Your task to perform on an android device: Open Flipkart app, Compare price of the CELLBELL Desire C104 Mid Black Adjustable Comfortable Ergonomic office Chair | Fabric, Mesh Office Executive Chair ( Black, Knock Down) from the different retailer
Image 0: 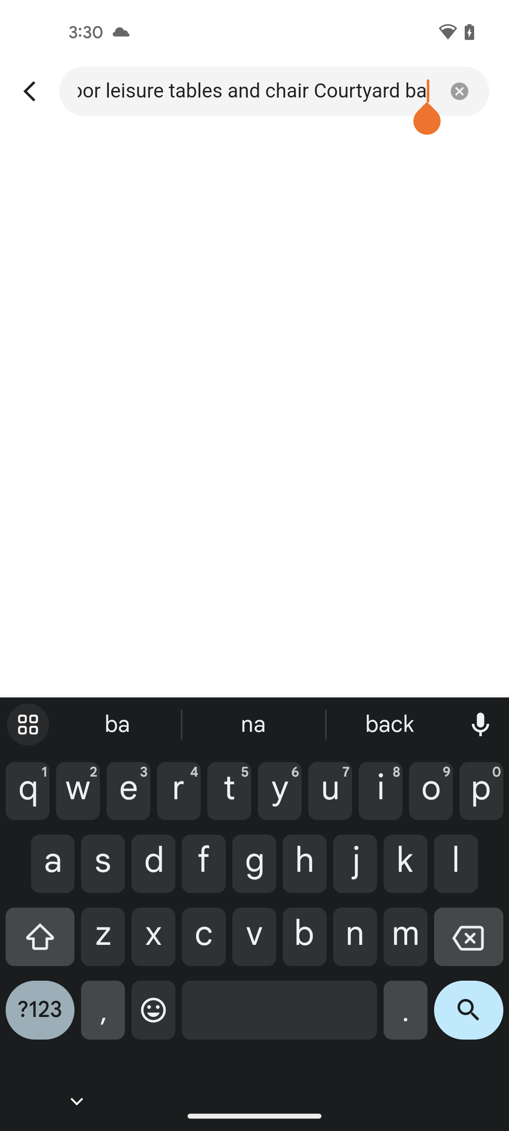
open Flipkart app
Step 0: open app "Flipkart"
Image 1: 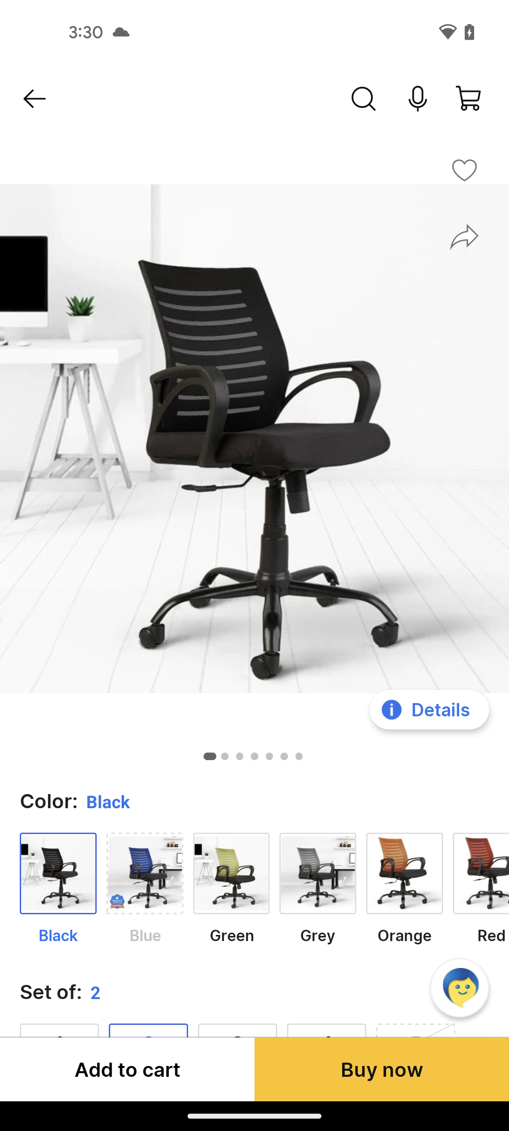
Scroll down to view sellers details
Step 1: scroll down
Image 2: 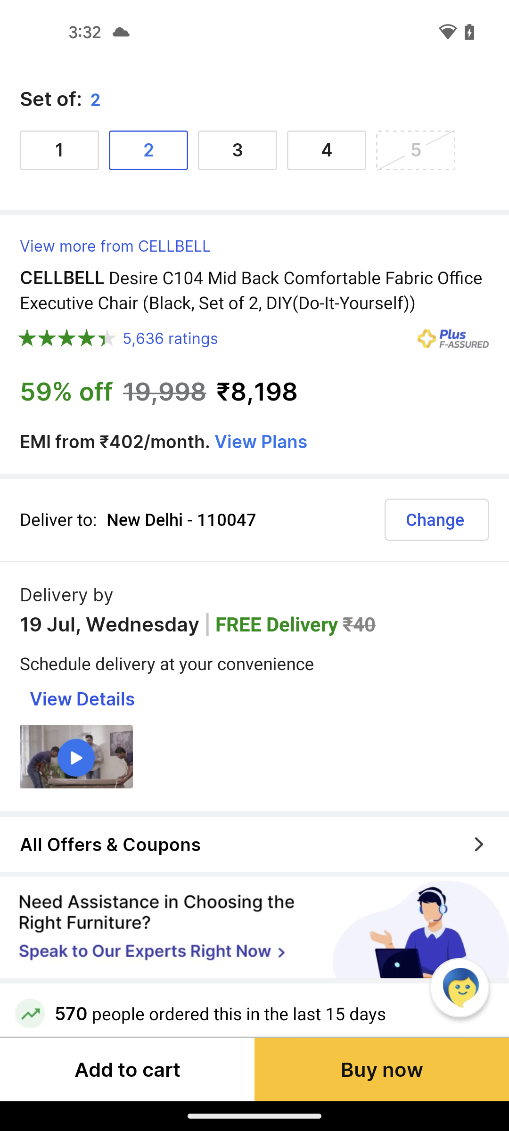
Scroll down to view sellers details
Step 2: scroll down
Image 3: 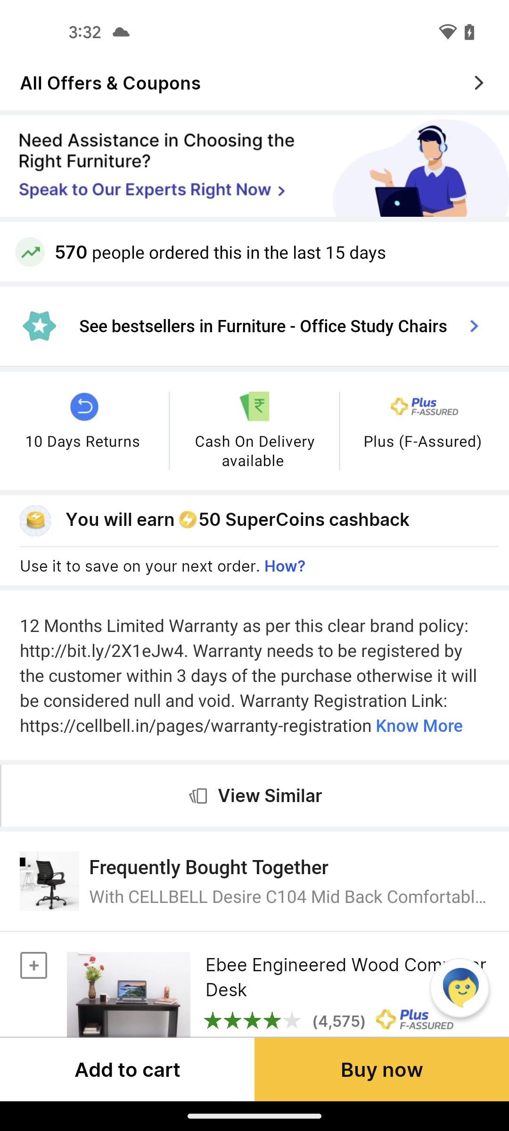
Scroll down to view sellers details
Step 3: scroll down
Image 4: 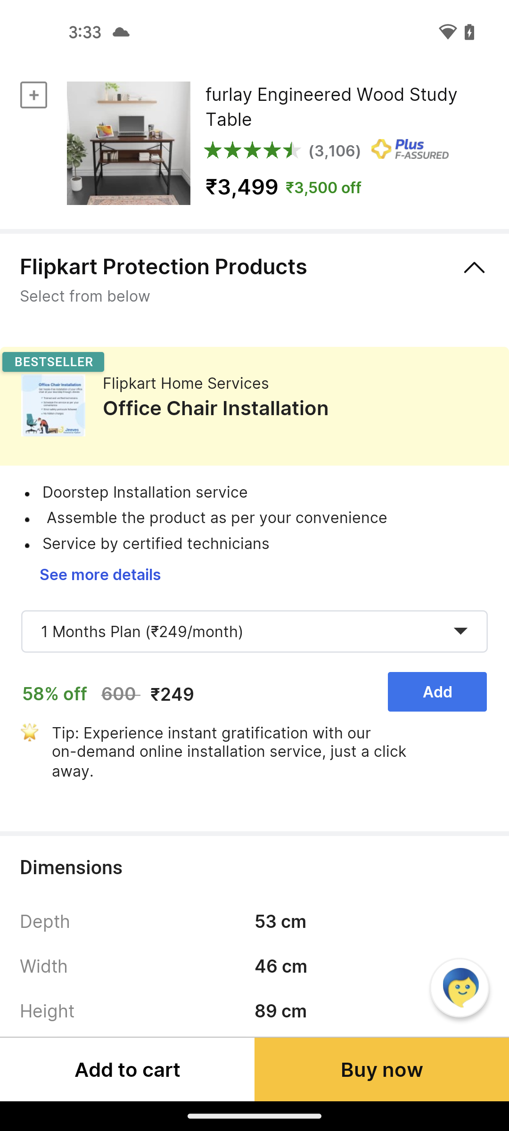
Scroll down to view sellers details
Step 4: scroll down
Image 5: 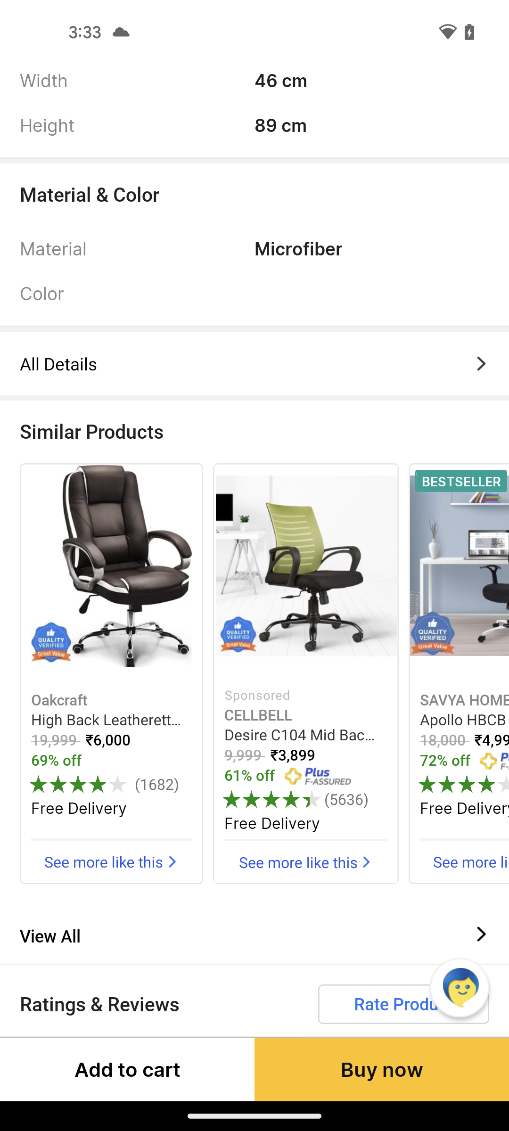
Scroll down to view sellers details
Step 5: scroll down
Image 6: 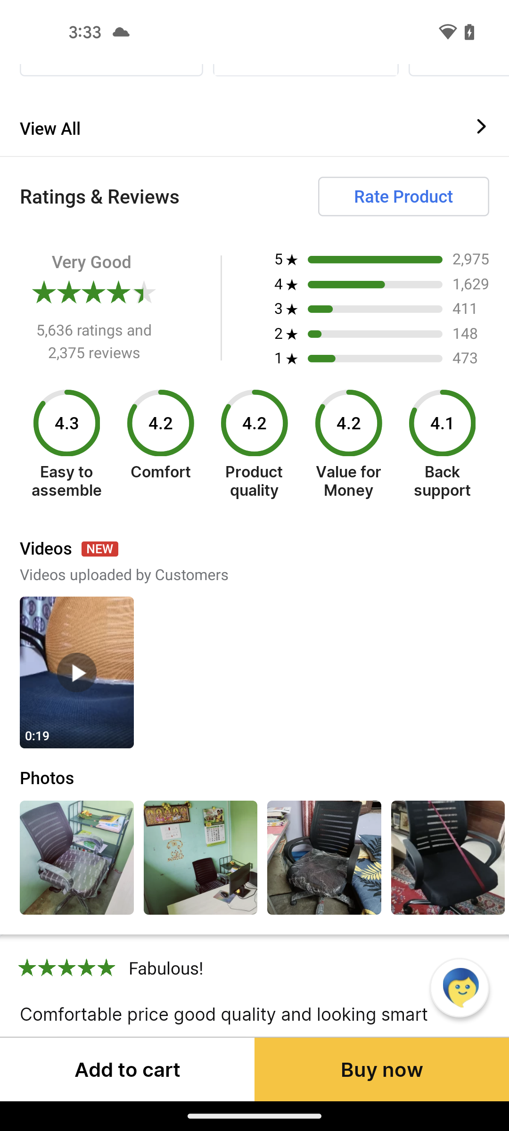
Scroll down to view sellers details
Step 6: scroll down
Image 7: 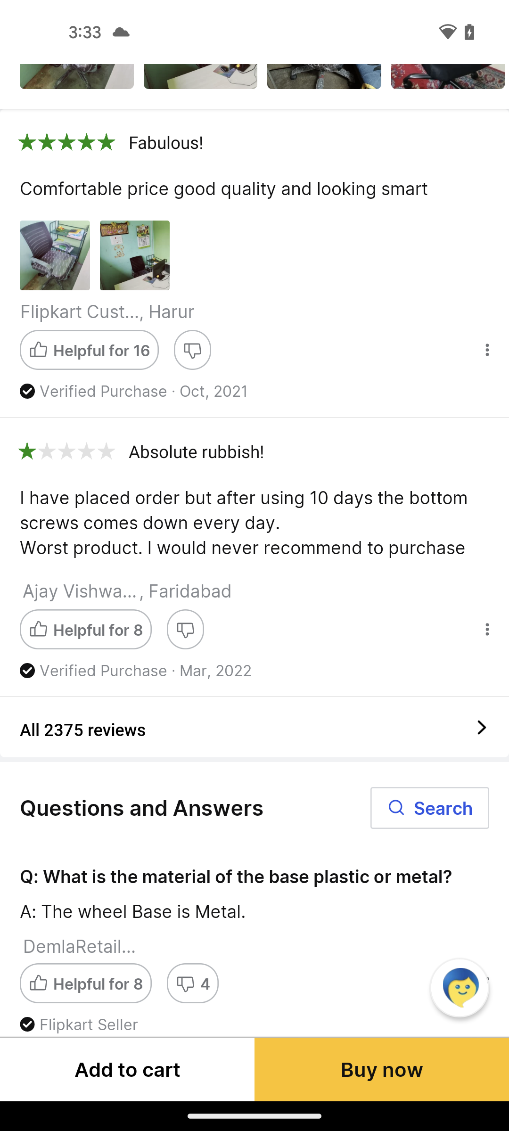
Scroll down to view sellers details
Step 7: scroll down
Image 8: 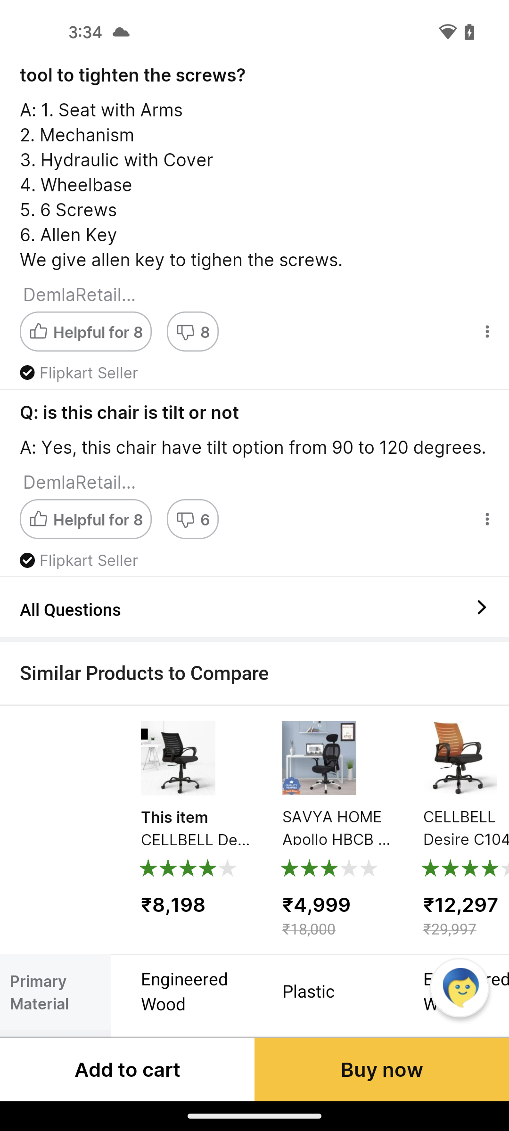
Scroll down to view sellers details
Step 8: scroll down
Image 9: 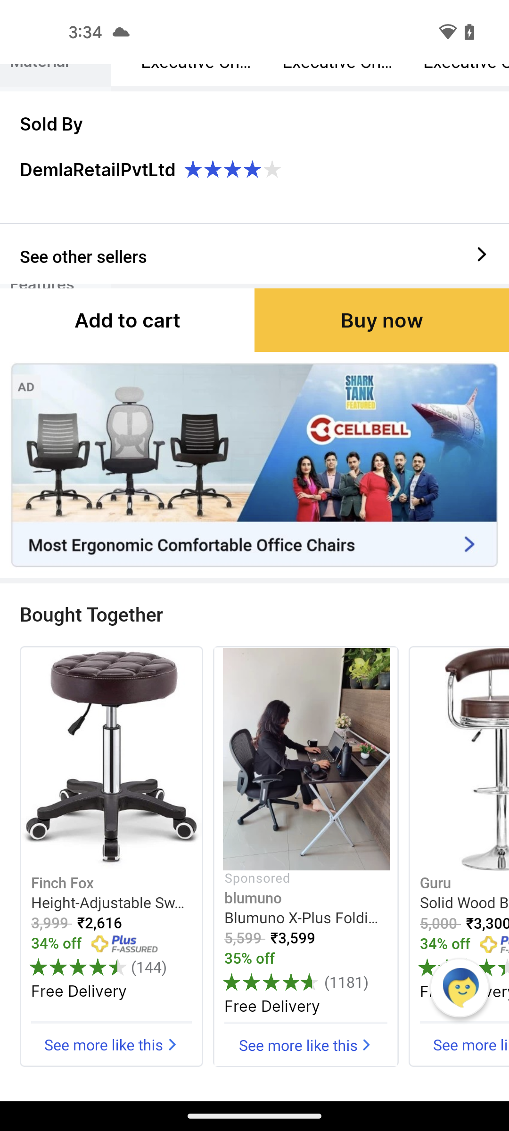
Click on the See other sellers
Step 9: click (254, 254)